Your task to perform on an android device: I'd want to read about this plant's soil suggestions so it can grow faster in the Flora app.
Image 0: 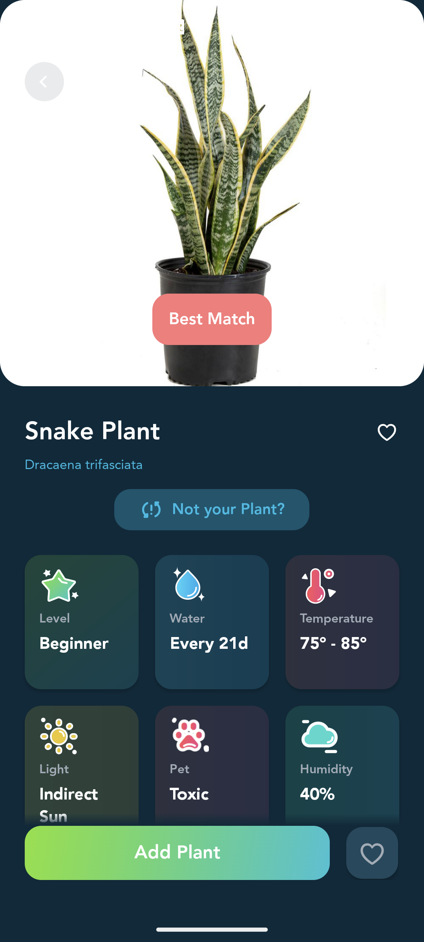
Swipe up to Soil option
Step 0: scroll down
Image 1: 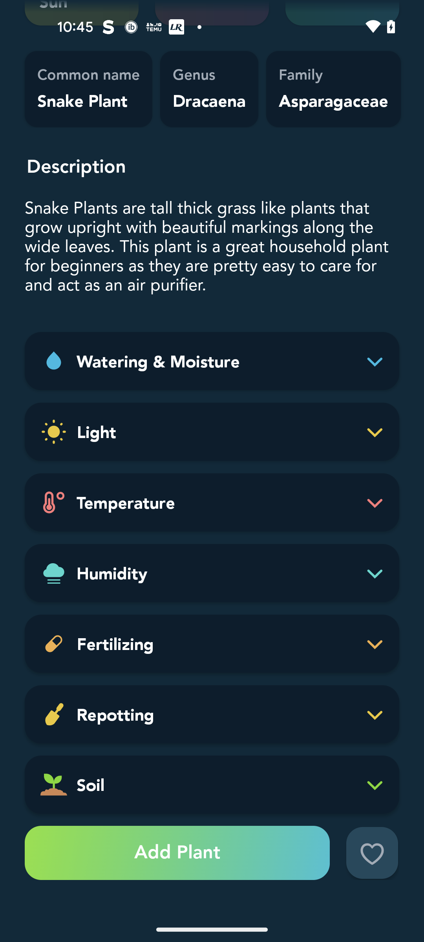
Click on the Soil option to read the tips
Step 1: click (216, 785)
Image 2: 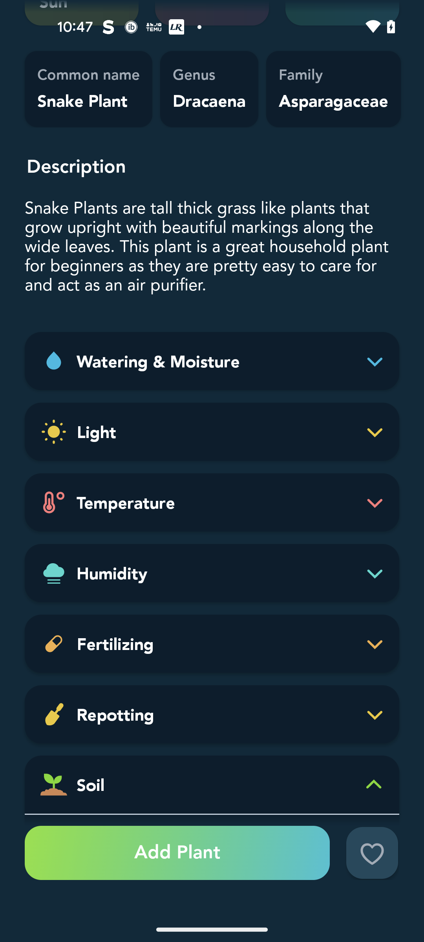
Swipe up to view the tips
Step 2: scroll down